Your task to perform on an android device: I want to check, on which date I send the International Education Week Invitation Mail to my friend, so search for the "International Education Week" on the Gmail App.
Image 0: 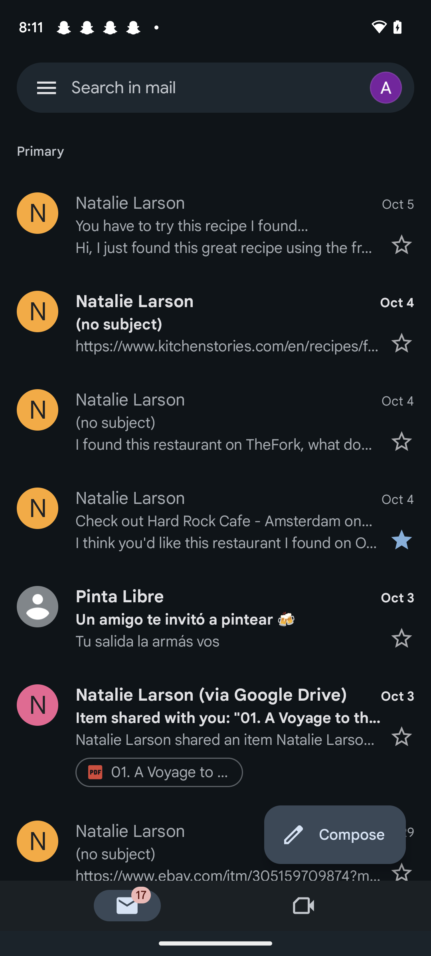
Click on the search box at the top.
Step 0: click (124, 87)
Image 1: 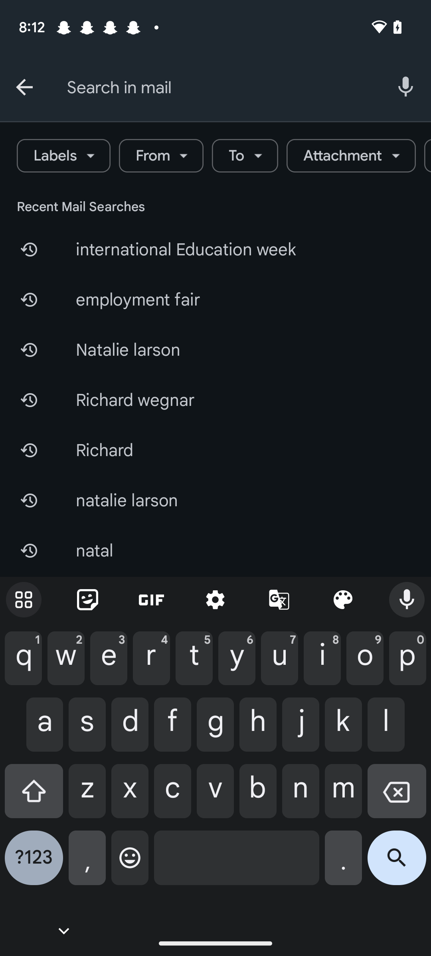
Type International Education Week in the search box at the top.
Step 1: type "International Education Week"
Image 2: 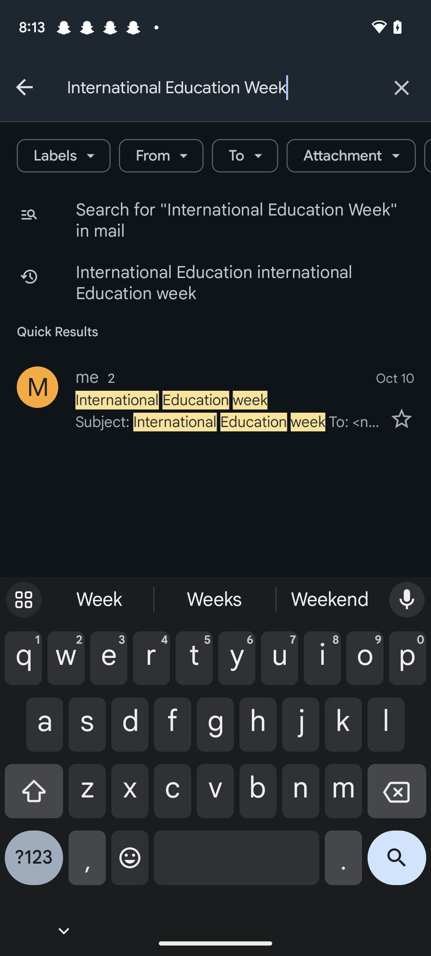
Click on the search icon at the bottom right corner of the keyboard.
Step 2: click (397, 864)